Your task to perform on an android device: I have an official trip to Brussels, Belgium, planned. Use the wanderu app, locate a single passenger bus from Antwerp to Brussels, Belgium, on November 20.
Image 0: 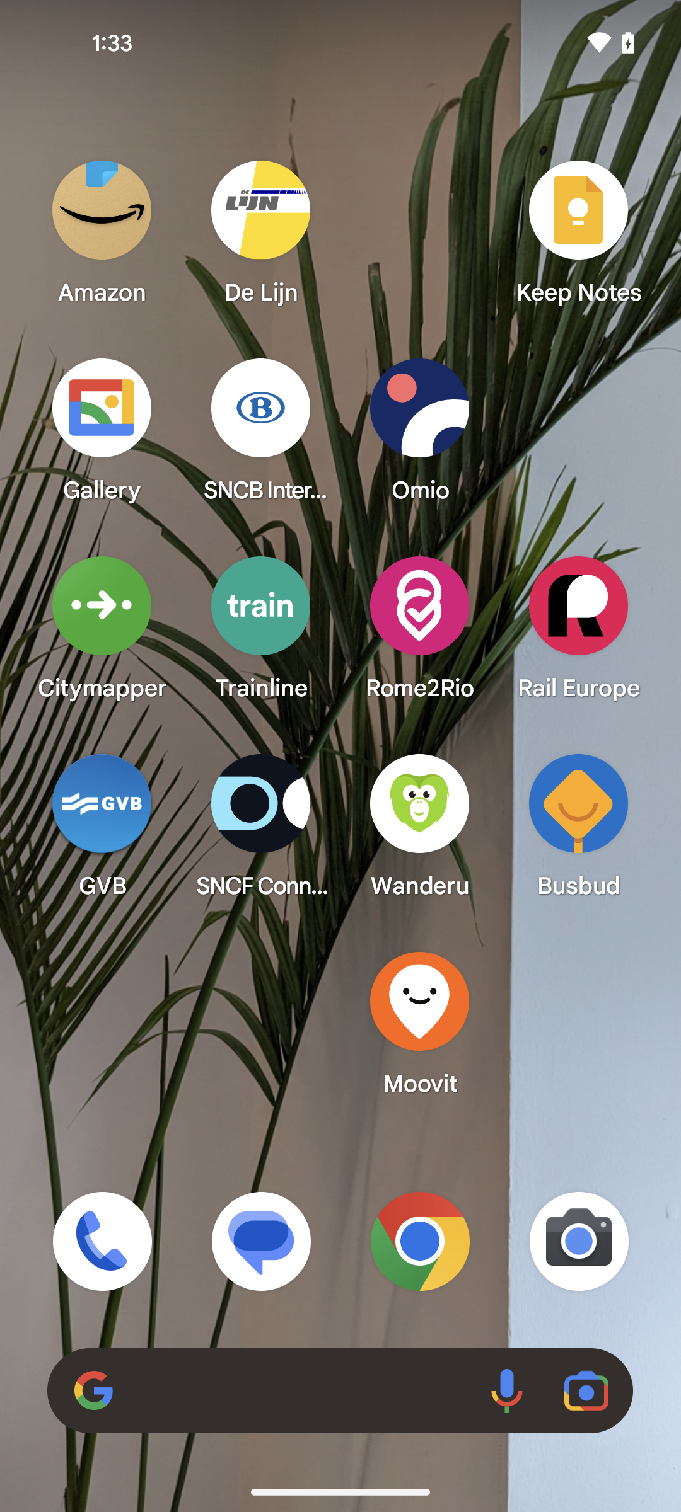
open the wanderu app
Step 0: open app "Wanderu"
Image 1: 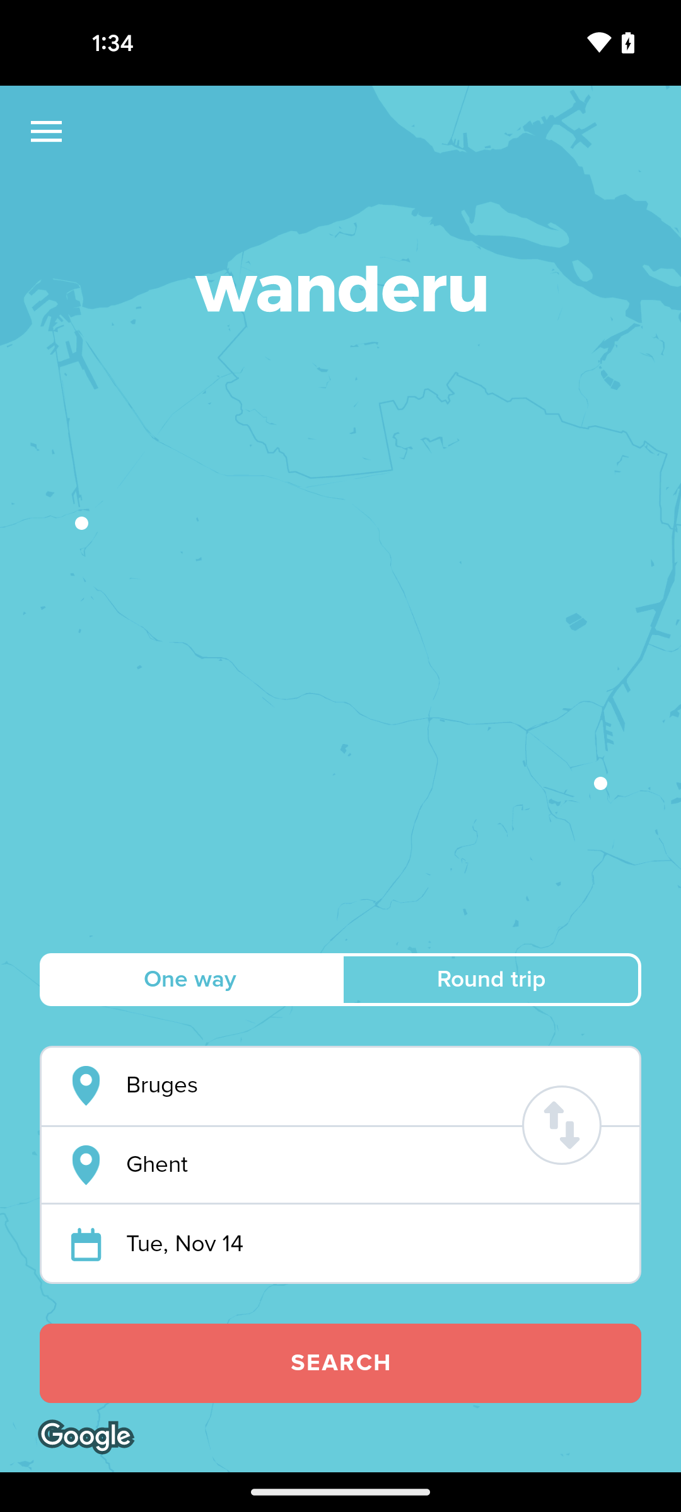
Tap on the departure search bar
Step 1: click (373, 1085)
Image 2: 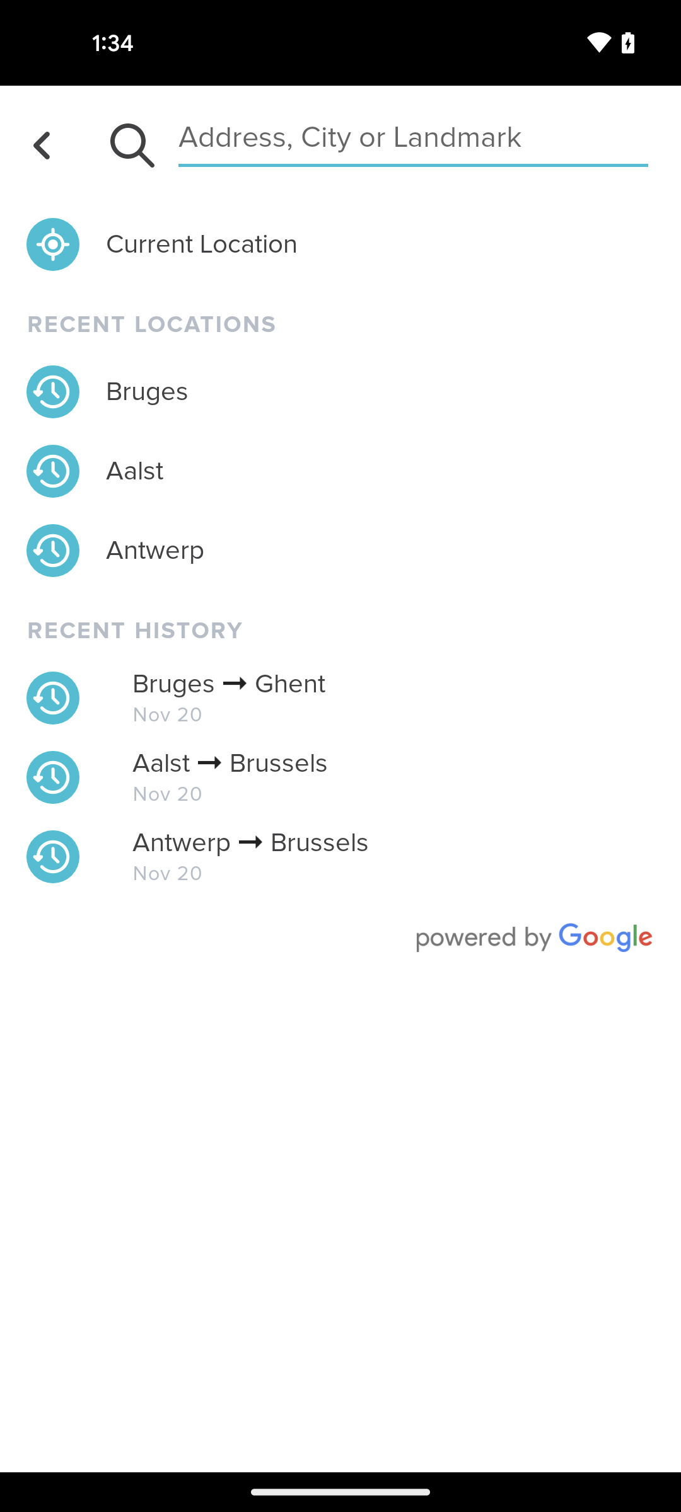
Search the departure to Antwerp
Step 2: type "Antwerp"
Image 3: 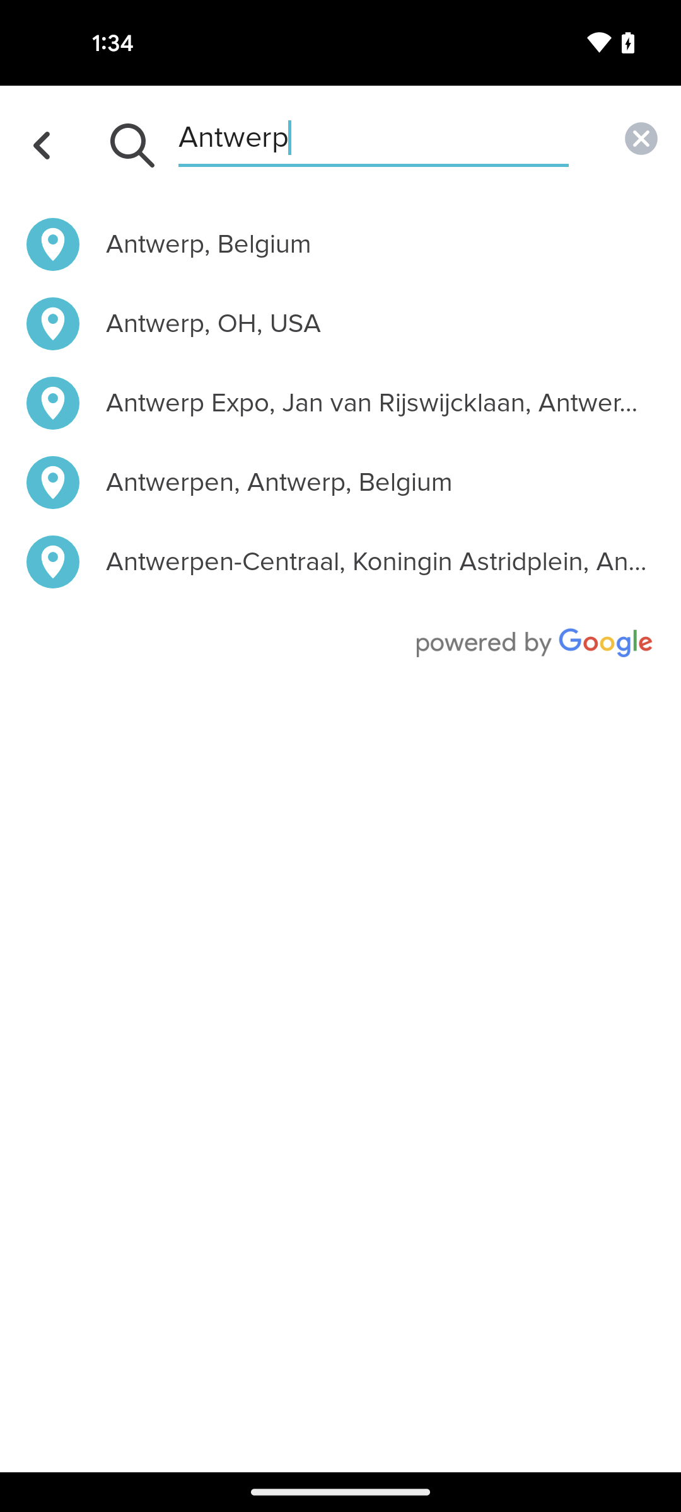
Select the first search result
Step 3: click (376, 244)
Image 4: 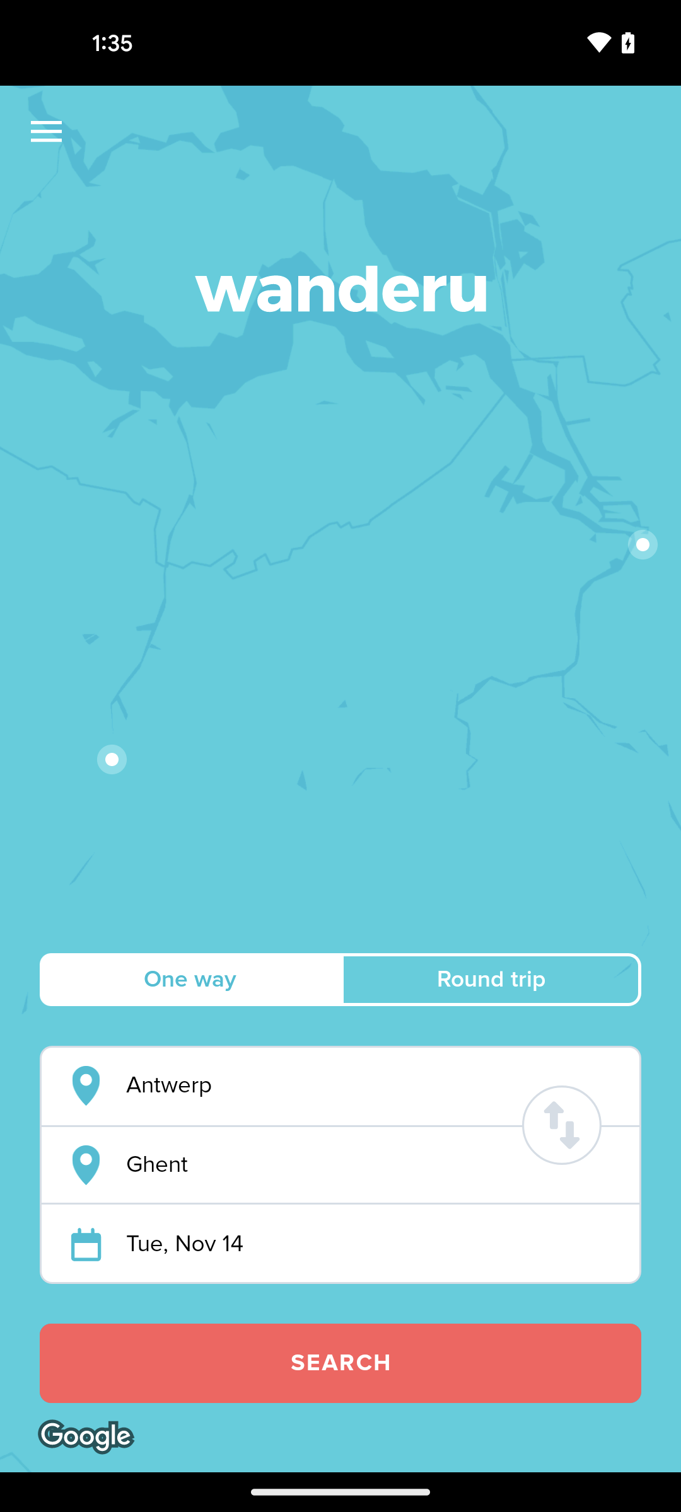
Tap on the destination search bar
Step 4: click (373, 1165)
Image 5: 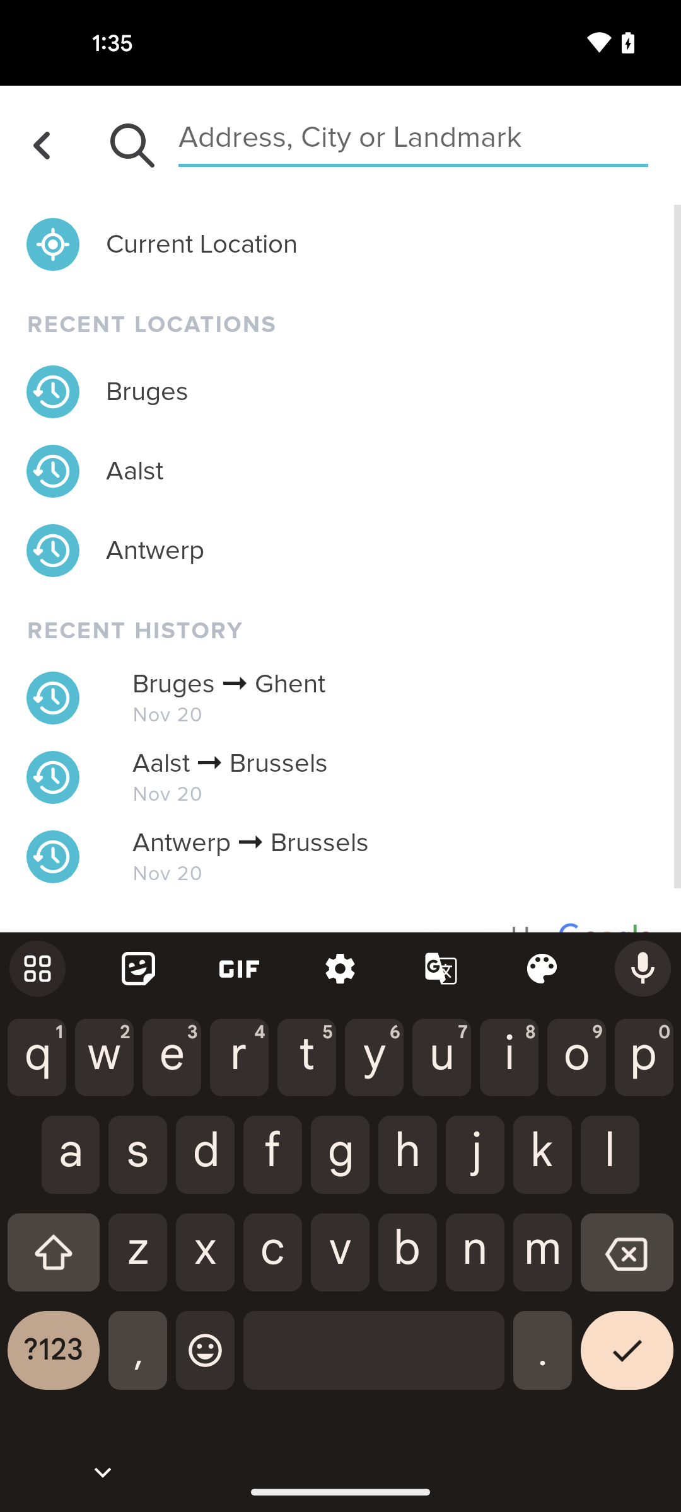
Search the destination to brussels
Step 5: type "Brussels"
Image 6: 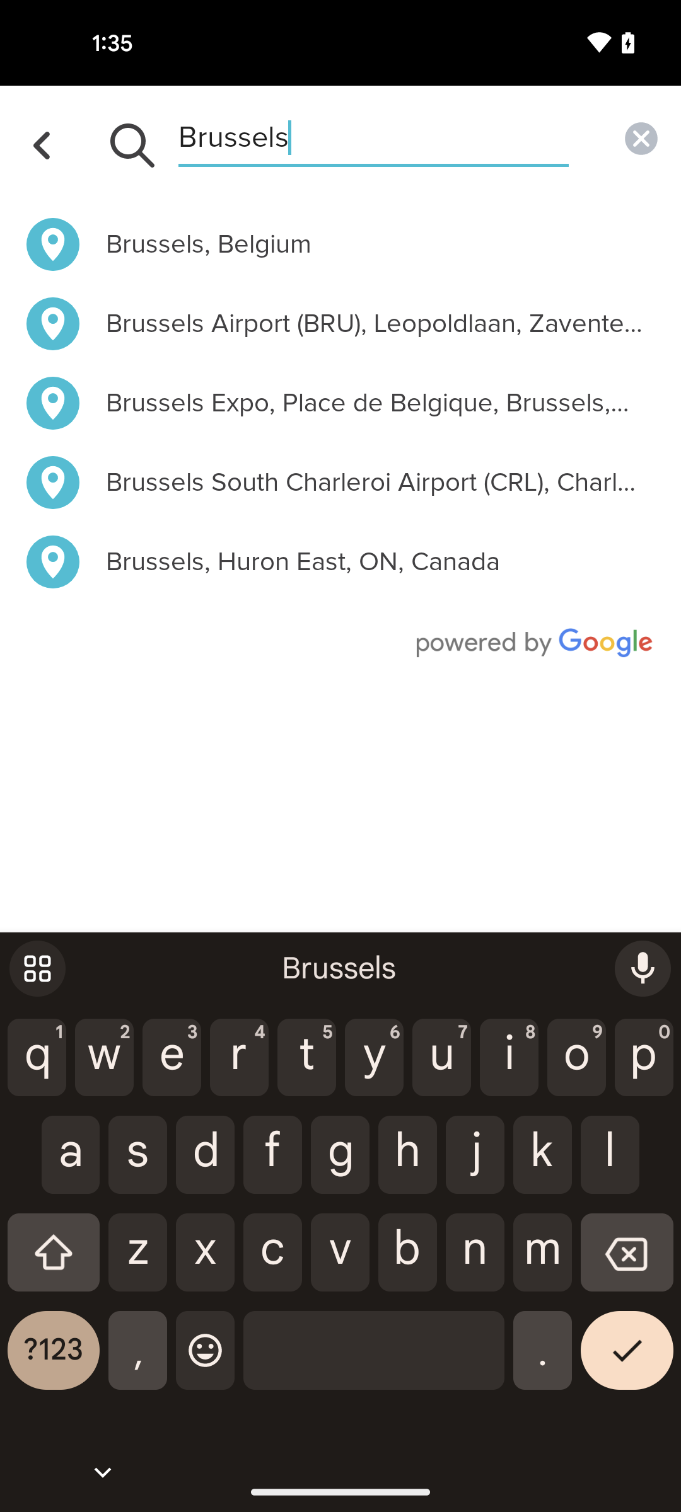
Select the first search result
Step 6: click (376, 244)
Image 7: 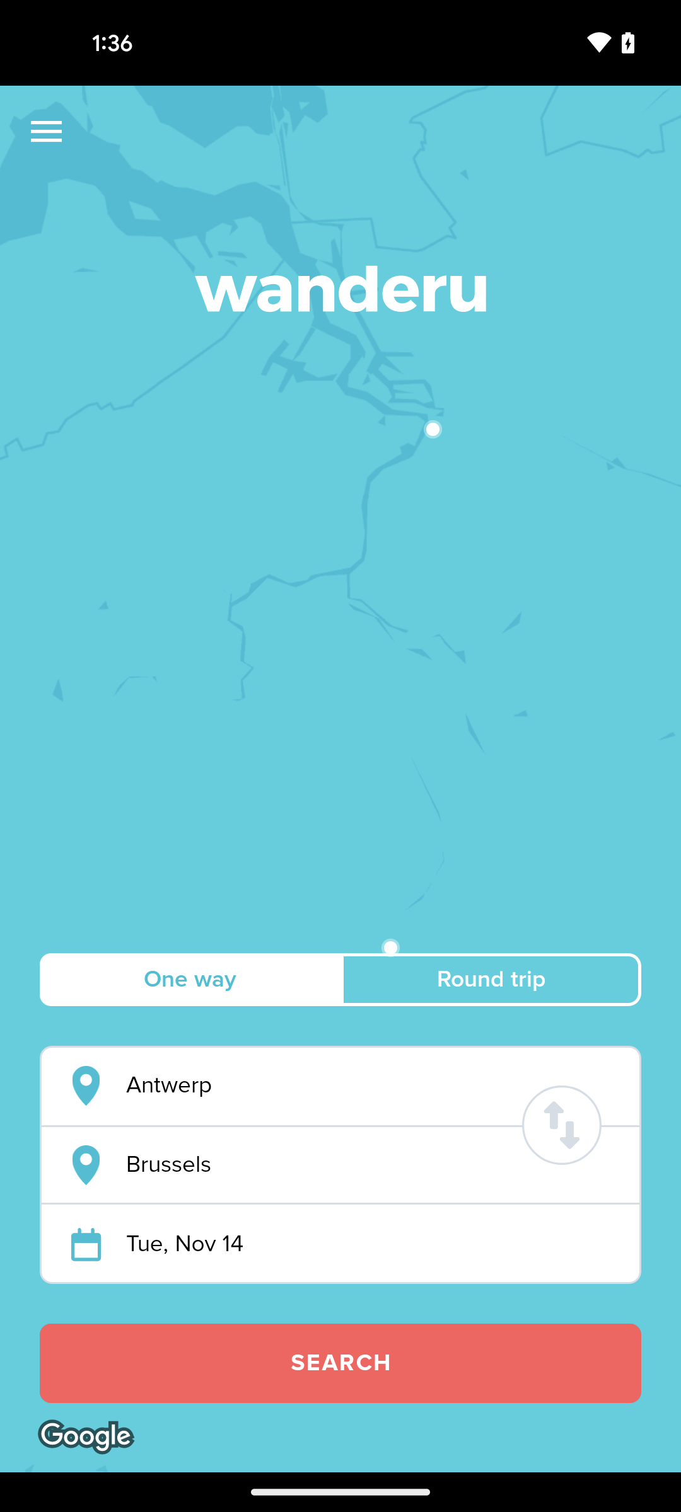
Tap on the date section
Step 7: click (373, 1244)
Image 8: 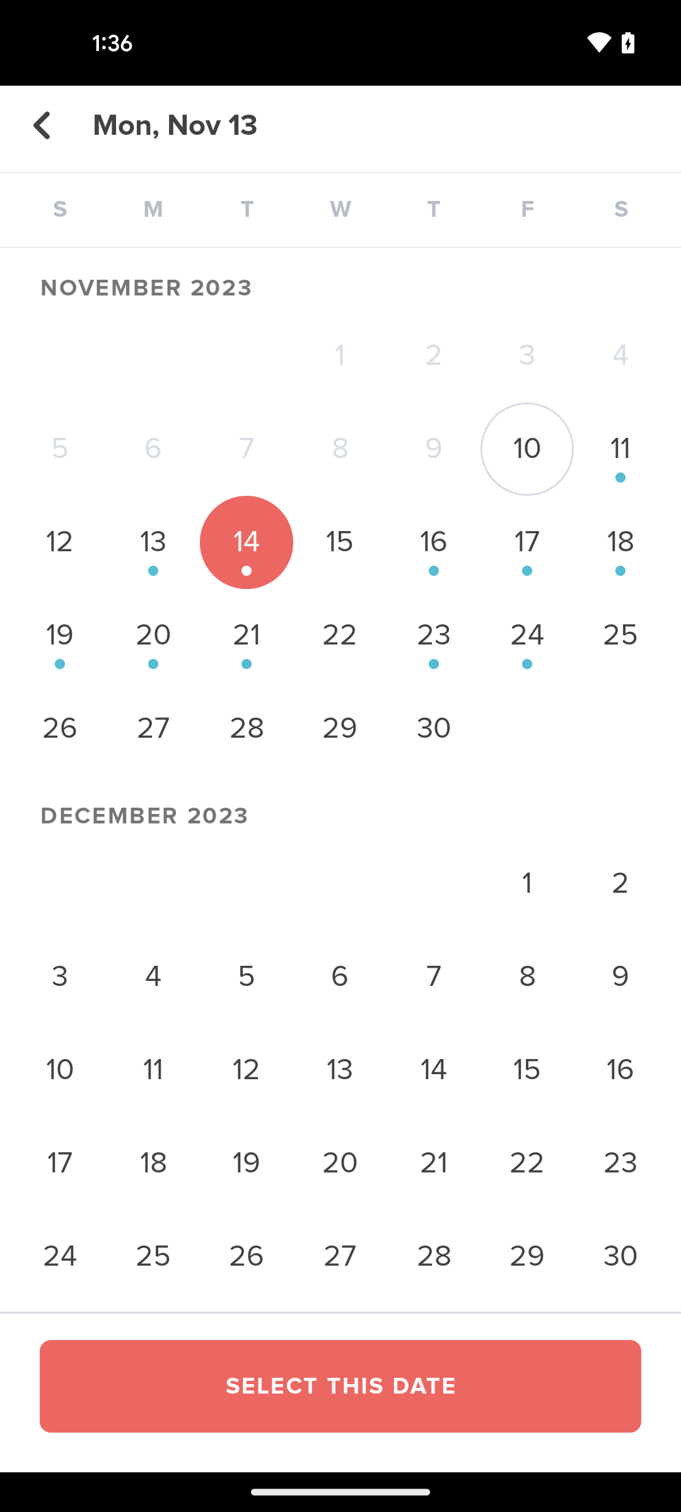
Select the date to 20 November
Step 8: click (153, 635)
Image 9: 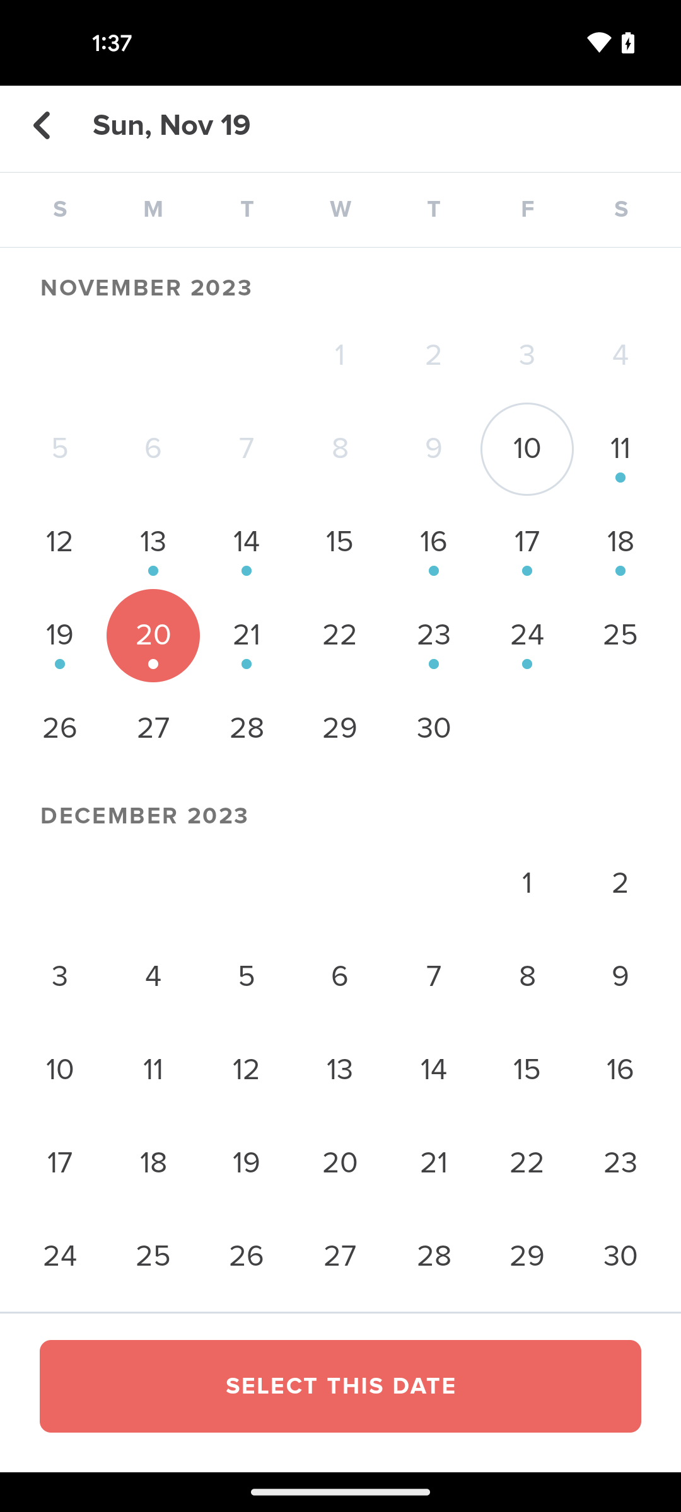
Tap on the select this date button
Step 9: click (340, 1363)
Image 10: 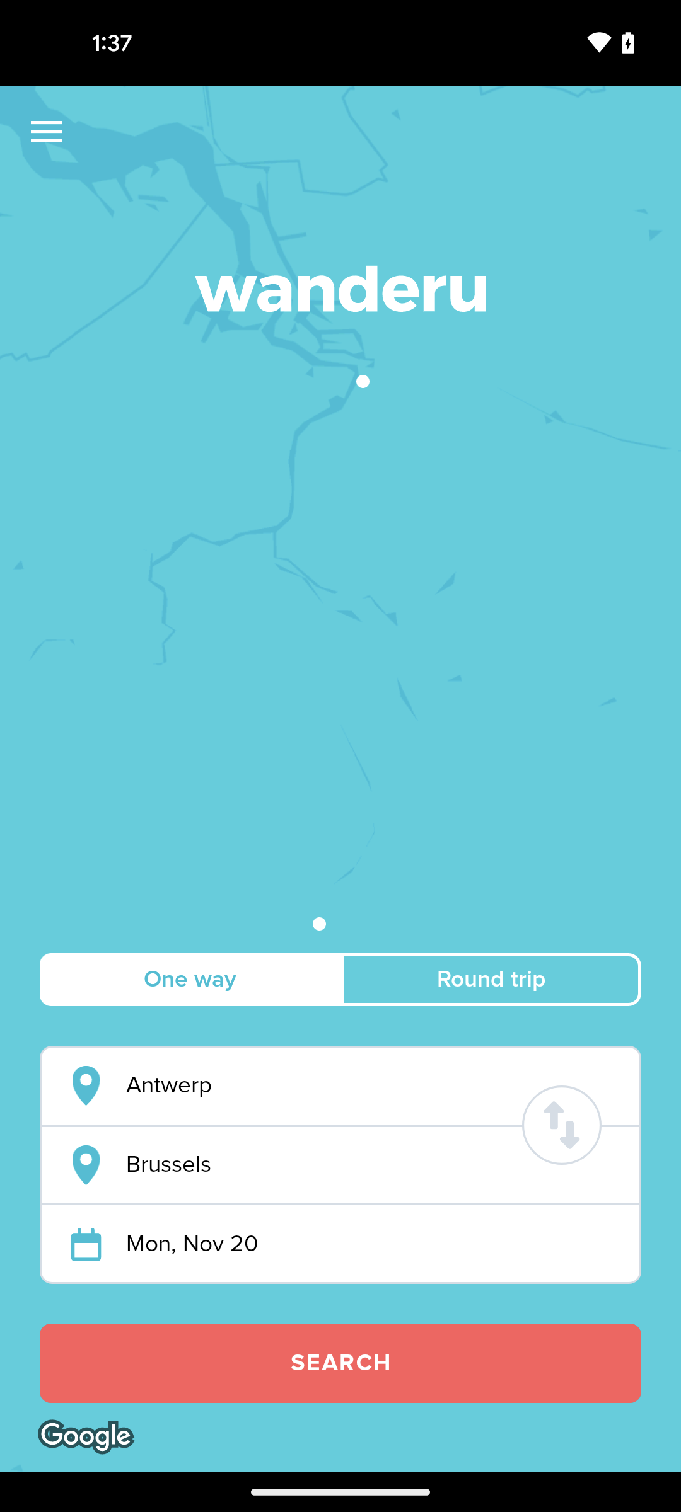
Tap on the search button
Step 10: click (340, 1363)